Your task to perform on an android device: Open the Mojarto app and Browse orange Affair collections 
Image 0: 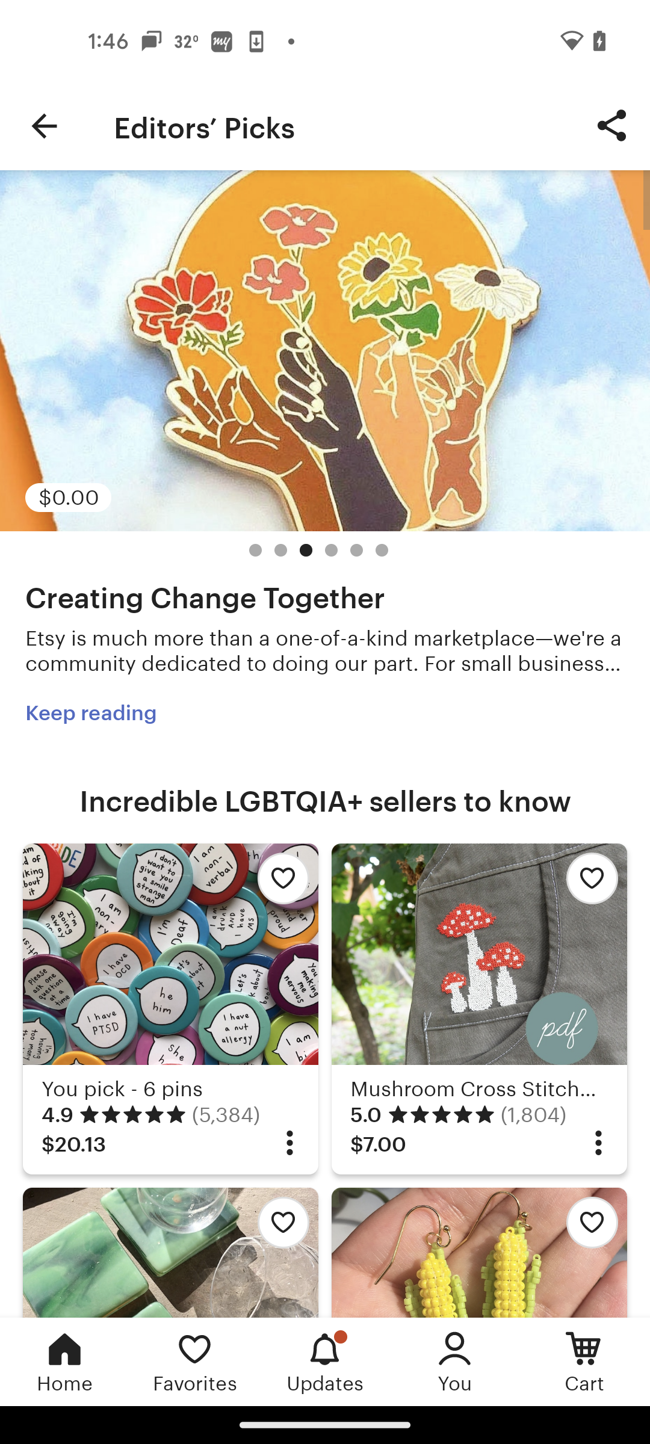
Open the Mojarto app
Step 0: open app "Mojarto"
Image 1: 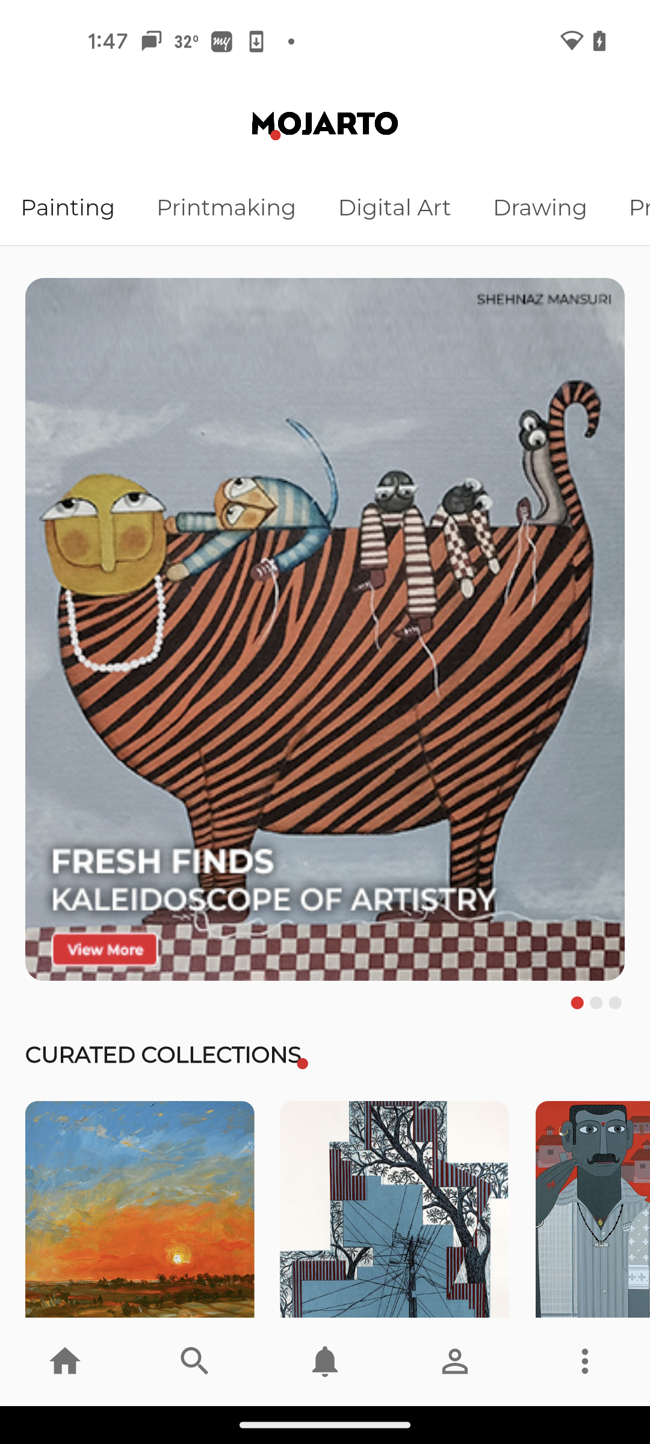
swipe up for more collections
Step 1: scroll down
Image 2: 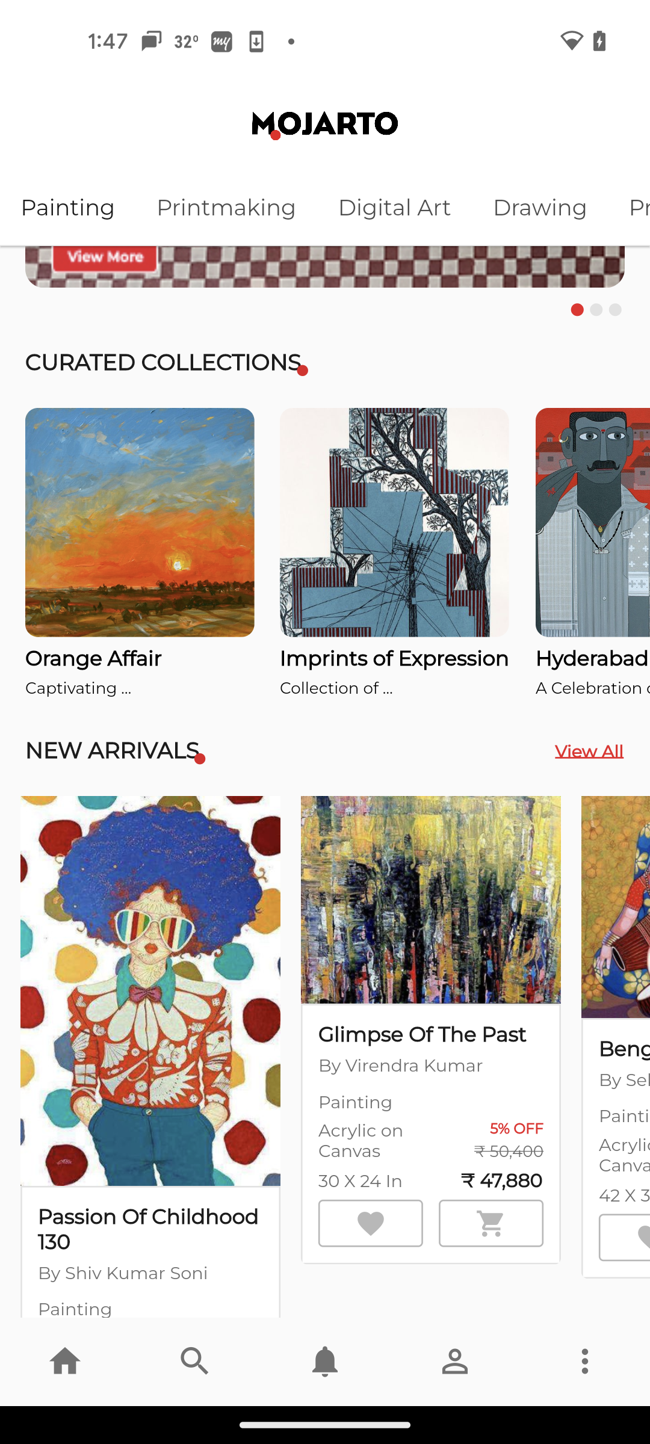
click on Orange affair collection
Step 2: click (140, 564)